Your task to perform on an android device: Go to the Menu and view all the money spent in July. Scroll to review all spending trends.
Image 0: 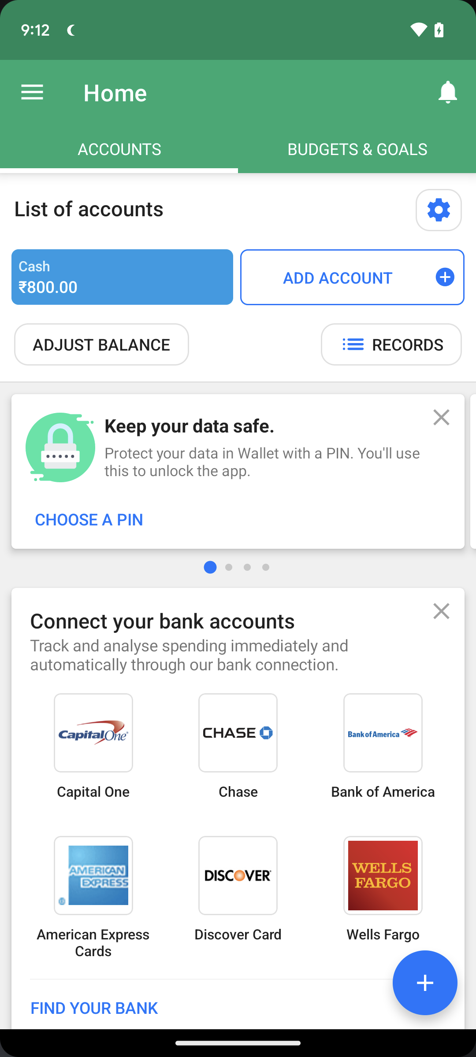
Click on the Menu Icon at the Top left corner of the screen
Step 0: click (238, 544)
Image 1: 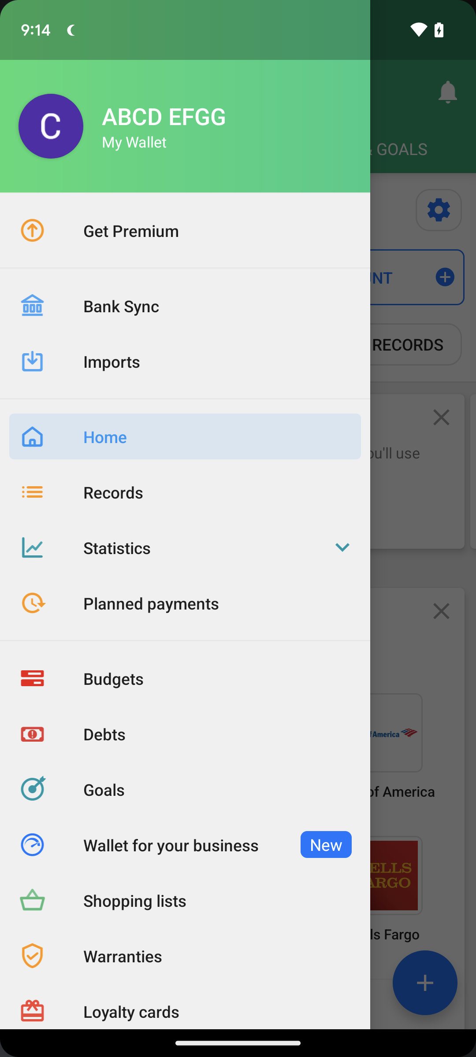
Click on The Statistics Option at left side of the screen Below The Records Option 
Step 1: click (238, 544)
Image 2: 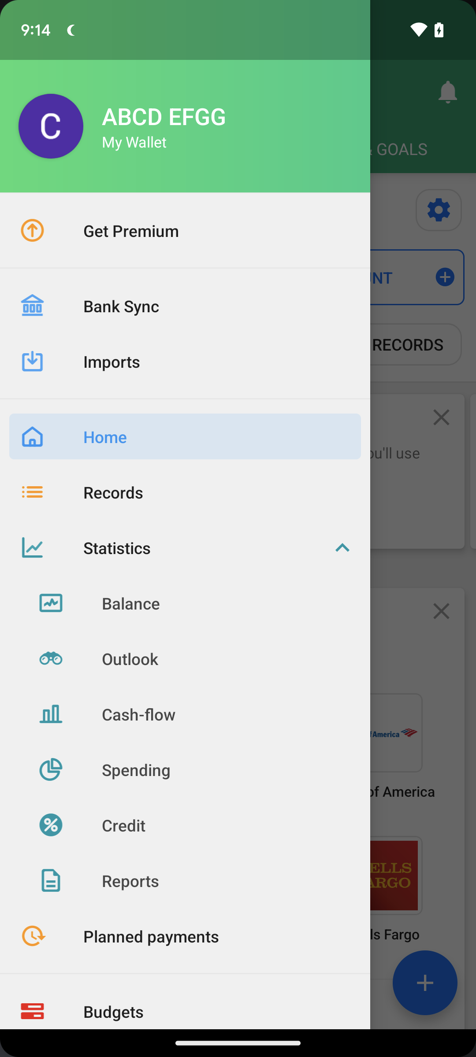
Click on The Spending Option at left side of the screen Below The Cash-flow Option 
Step 2: click (238, 544)
Image 3: 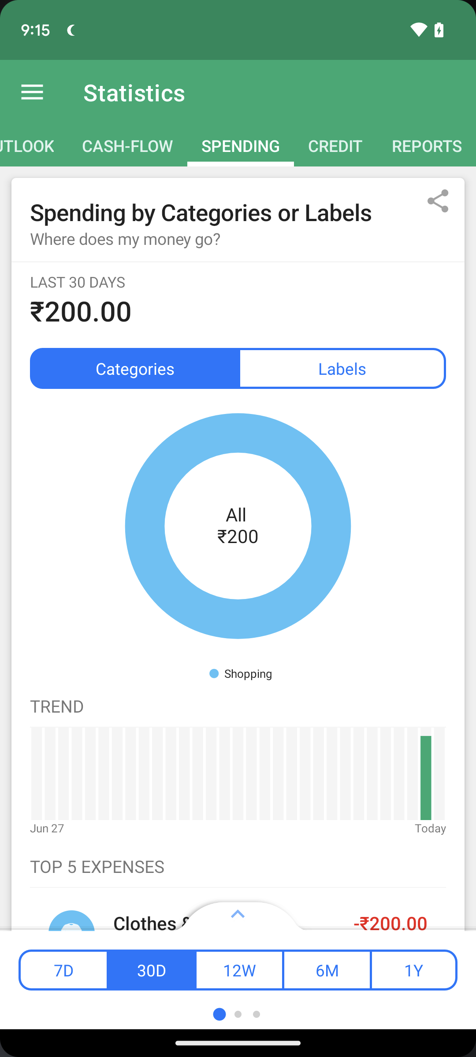
Scroll up 
Step 3: scroll down
Image 4: 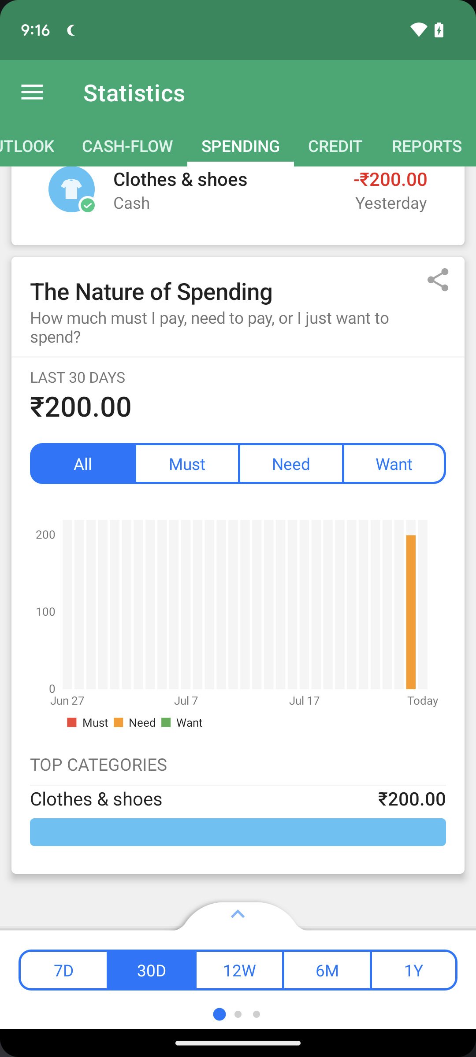
Scroll up 
Step 4: scroll down